Your task to perform on an android device: I am looking for formal shoes in size 9, as they fit me. Look for shoes with a size filter of 9 in the Amazon app.
Image 0: 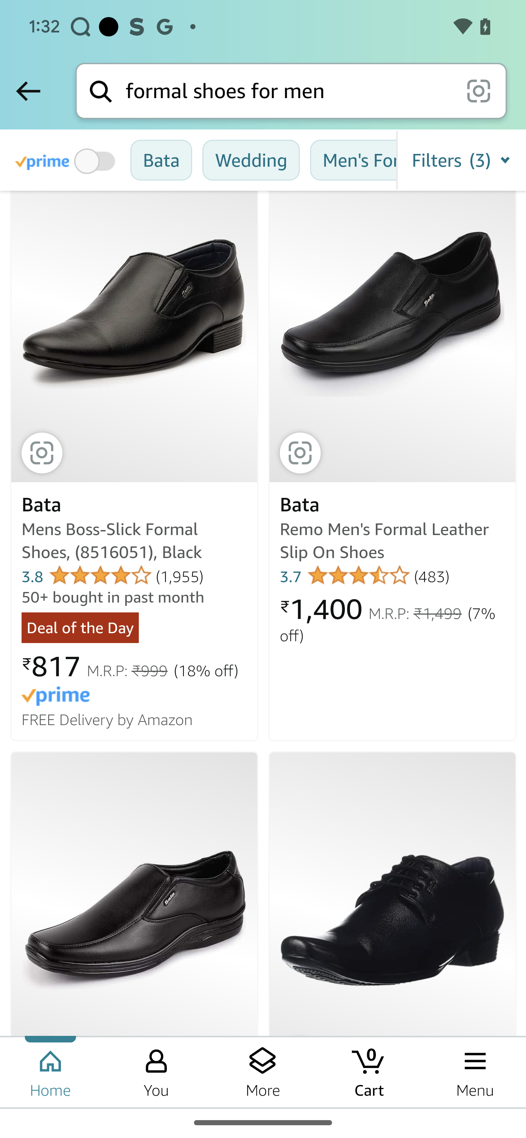
Click on the filter icon to select the shoe size
Step 0: click (393, 160)
Image 1: 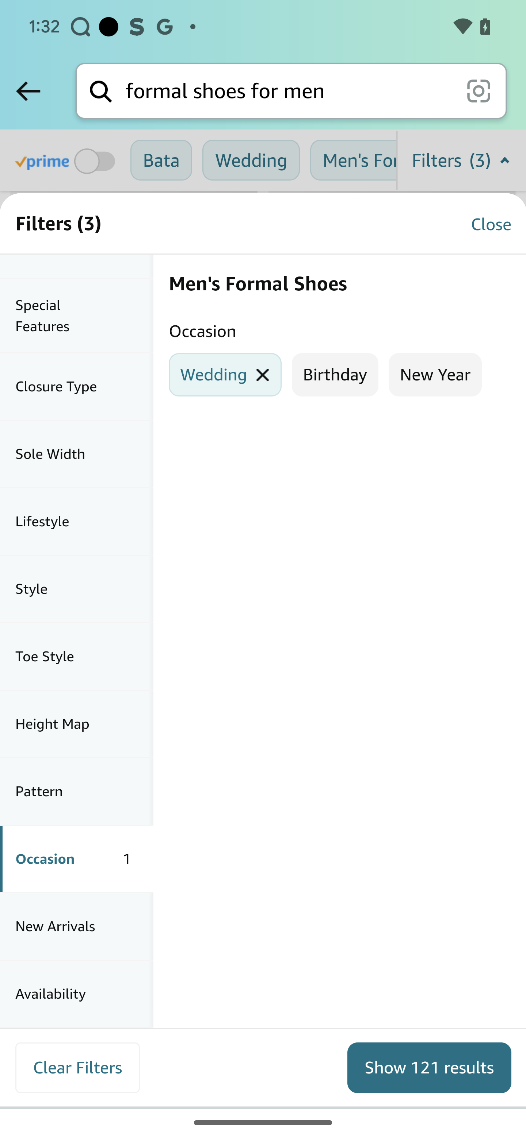
Swipe down on the screen
Step 1: scroll up
Image 2: 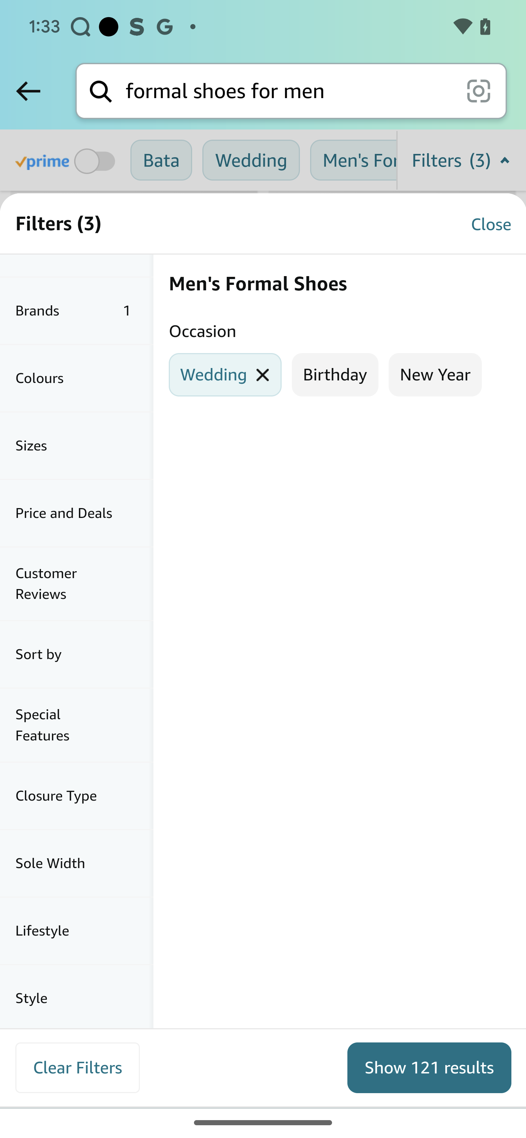
Click on the sizes
Step 2: click (77, 445)
Image 3: 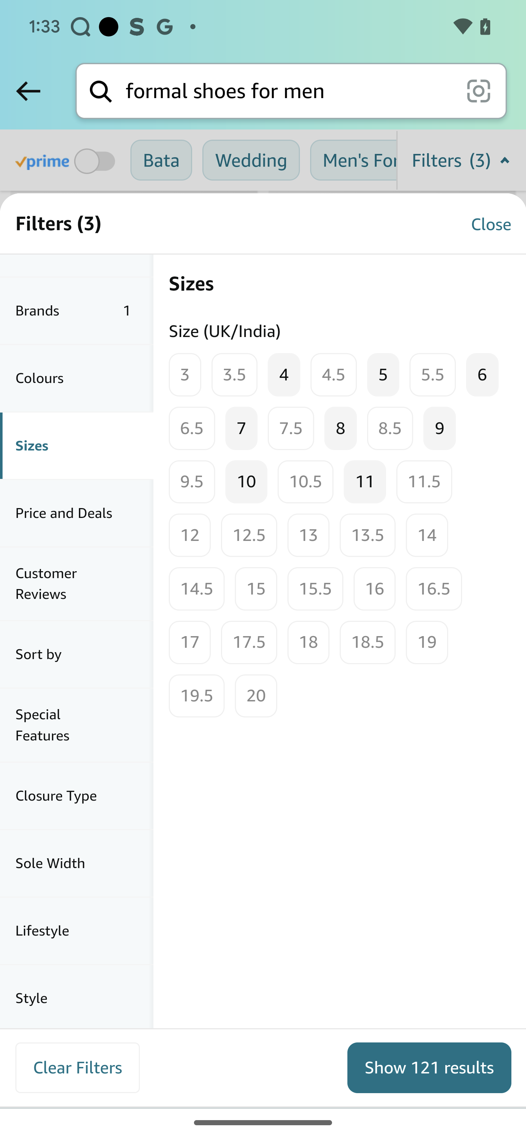
Click on the 9 to select the size
Step 3: click (392, 314)
Image 4: 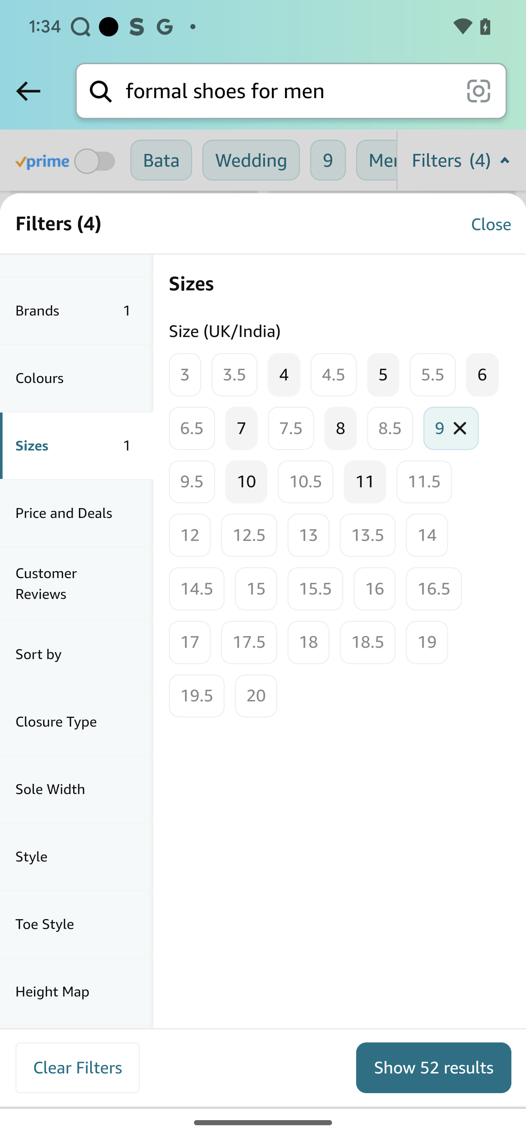
Click on the show results 
Step 4: click (434, 1068)